Your task to perform on an android device: I will forward the shopping list email to my son, Evan Kramer, so that he can book this order.
Image 0: 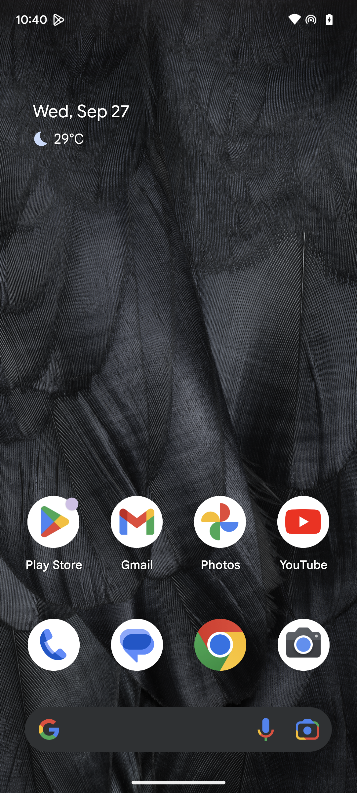
Click on Gmail app.
Step 0: click (137, 533)
Image 1: 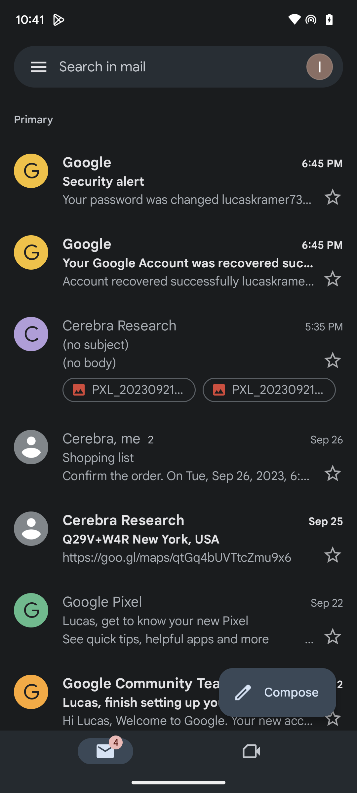
Click on Shopping list mail.
Step 1: click (189, 458)
Image 2: 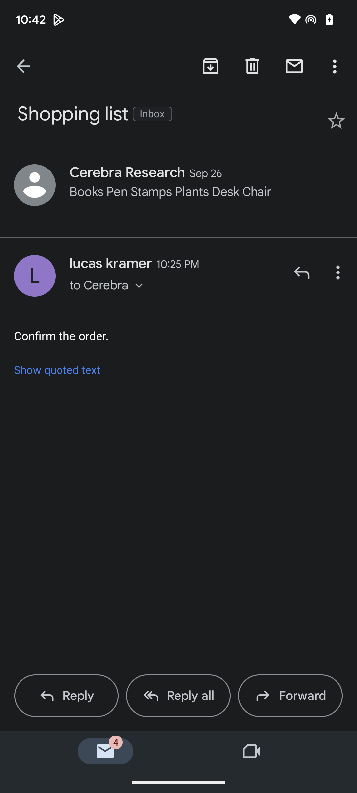
Click on Forward.
Step 2: click (302, 696)
Image 5: 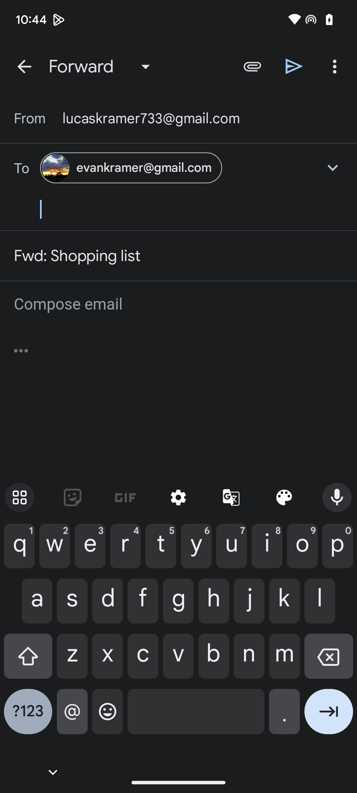
Click on Sent.
Step 5: click (294, 66)